Your task to perform on an android device: I'd want to read the reviews of TOOLBX 14 Gauge Copper wire for better clarity.
Image 0: 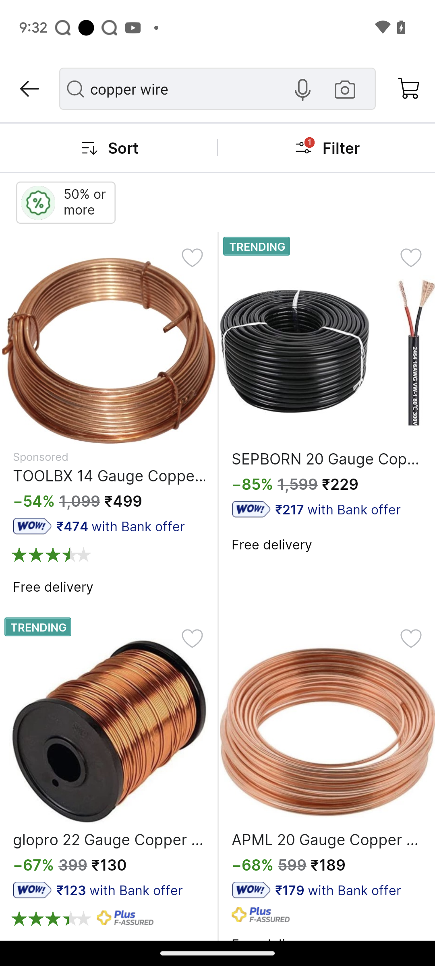
Click on the TOOLBX 14 Gauge Copper wire
Step 0: click (109, 351)
Image 1: 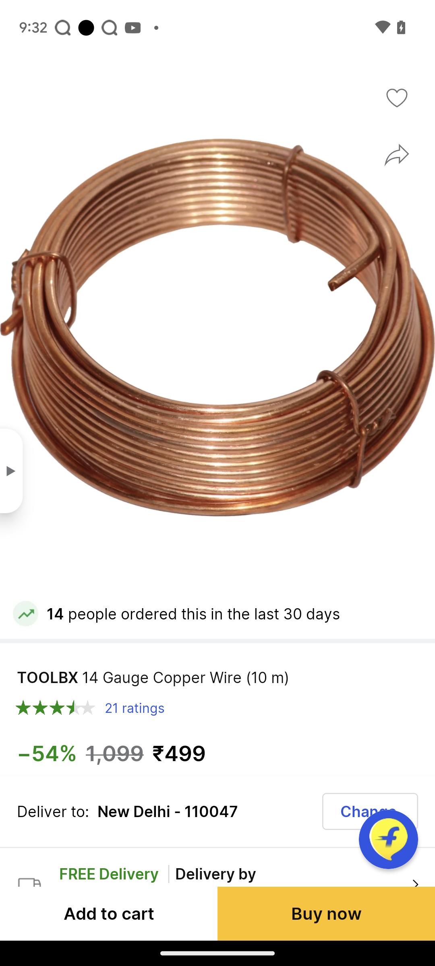
swipe up to read the reviews
Step 1: scroll down
Image 2: 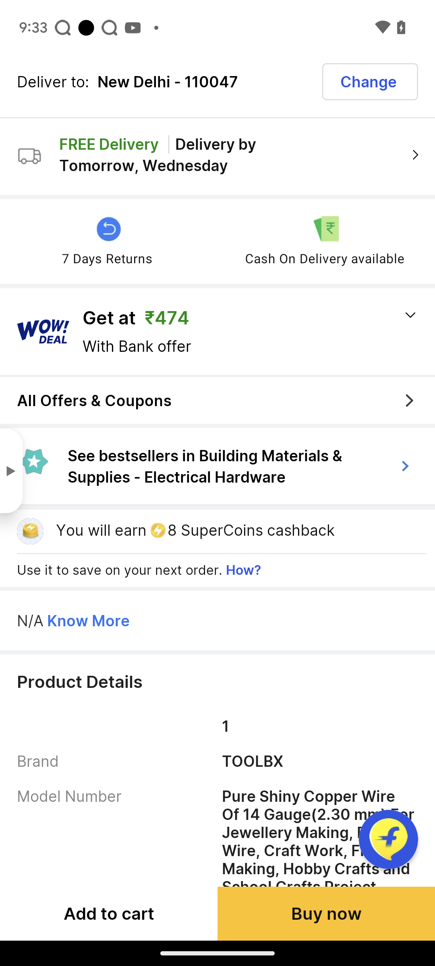
swipe up to read the reviews
Step 2: scroll down
Image 3: 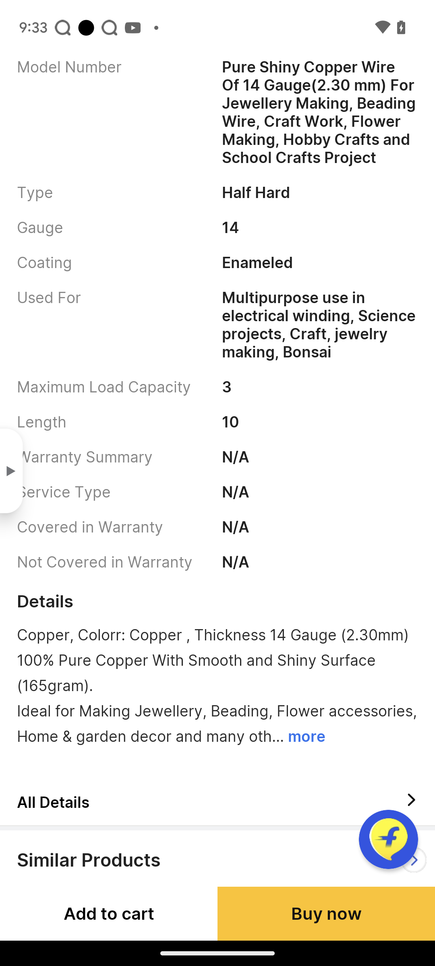
swipe up to read the reviews
Step 3: scroll down
Image 4: 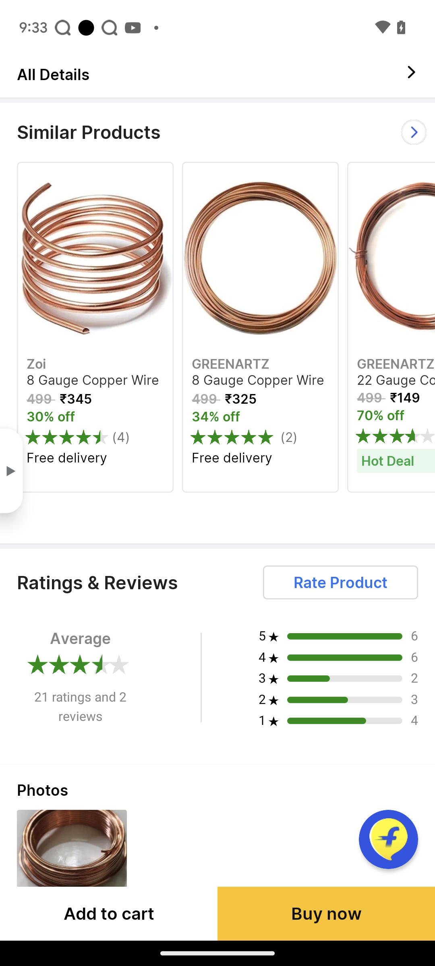
swipe up to read the reviews
Step 4: scroll down